Your task to perform on an android device: View the dual arm swivel lcd led full motion tv wall mount 37 42
Image 0: 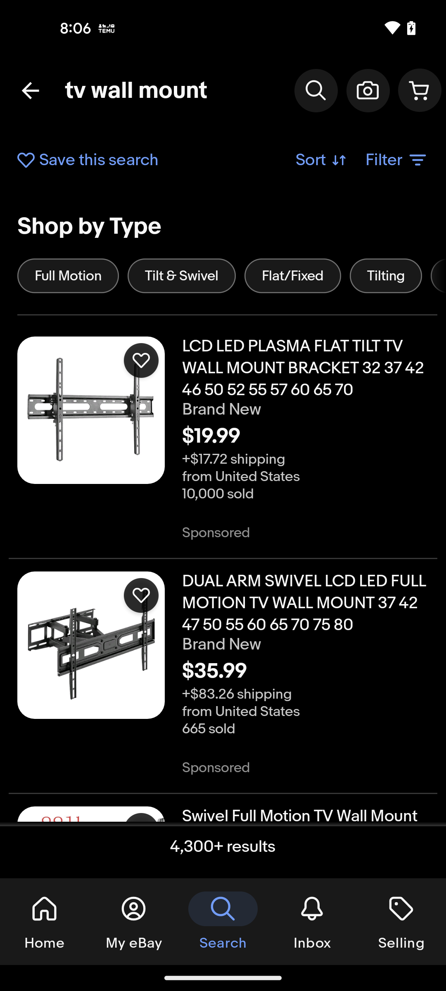
Tap on the dual arm swivel lcd led full motion tv wall mount 37 42
Step 0: click (305, 603)
Image 1: 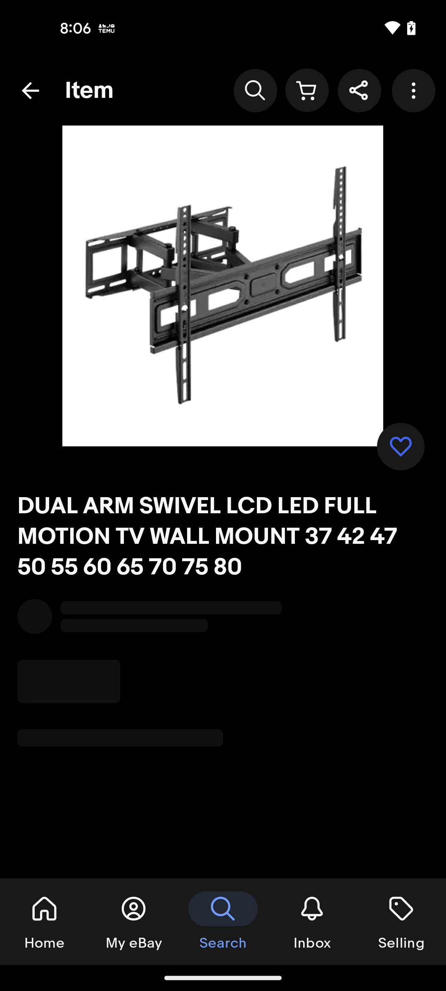
Tap on the dual arm swivel lcd led full motion tv wall mount 37 42
Step 1: wait
Image 2: 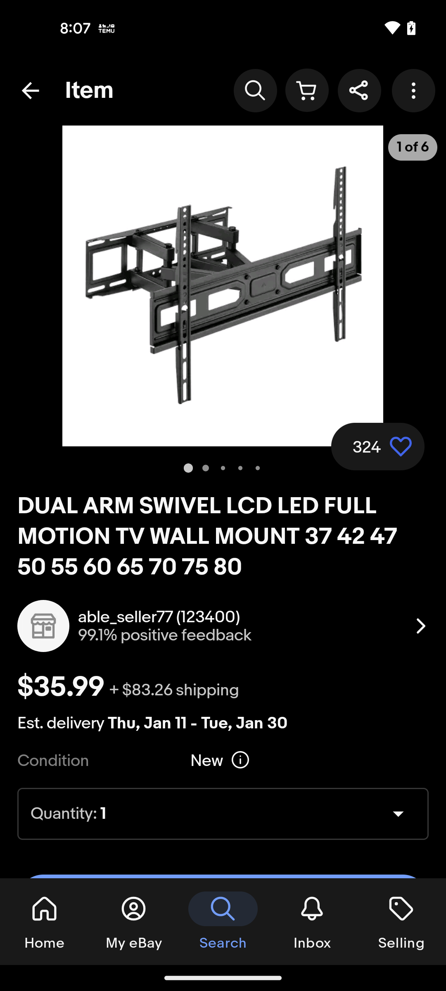
Swipe up to view the details
Step 2: scroll down
Image 3: 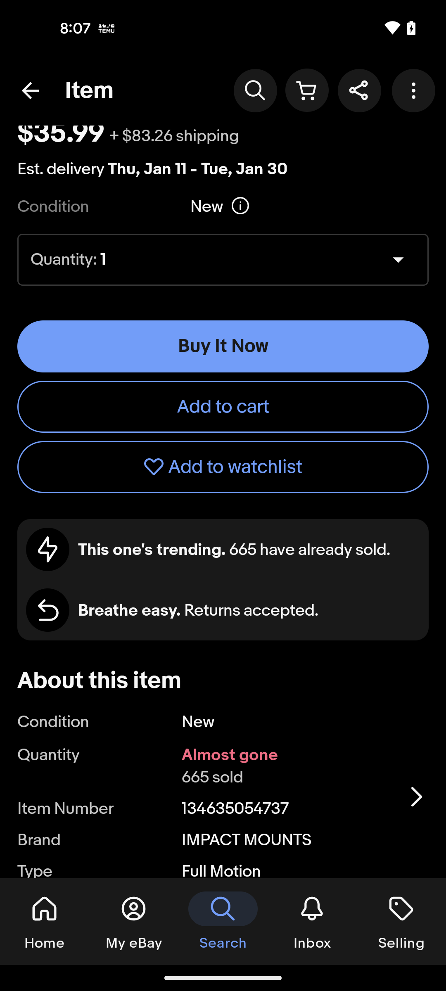
Swipe up to view the details
Step 3: scroll down